Your task to perform on an android device: I like the grey colour of the furniture, and also, the ASARUM 3-seat sofa bed is completely fixed in my living room, but I want to do more research on the basis of price. Compare the prices of similar products in the IKEA app.
Image 0: 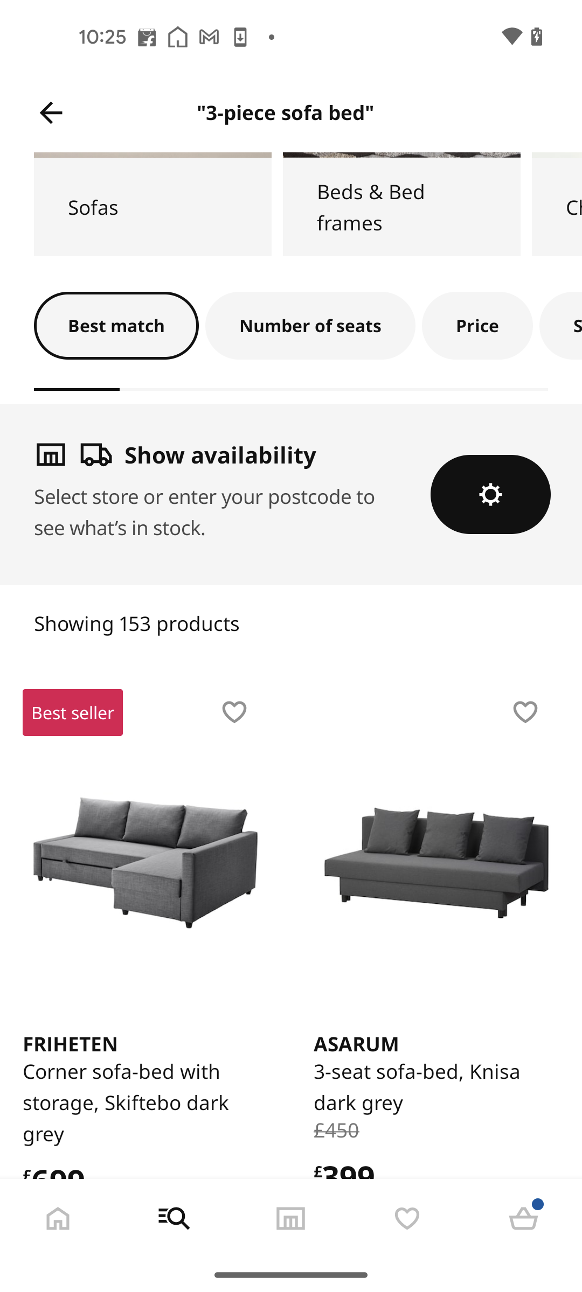
Click on the ASARUM 3 seat sofa bed
Step 0: click (436, 862)
Image 1: 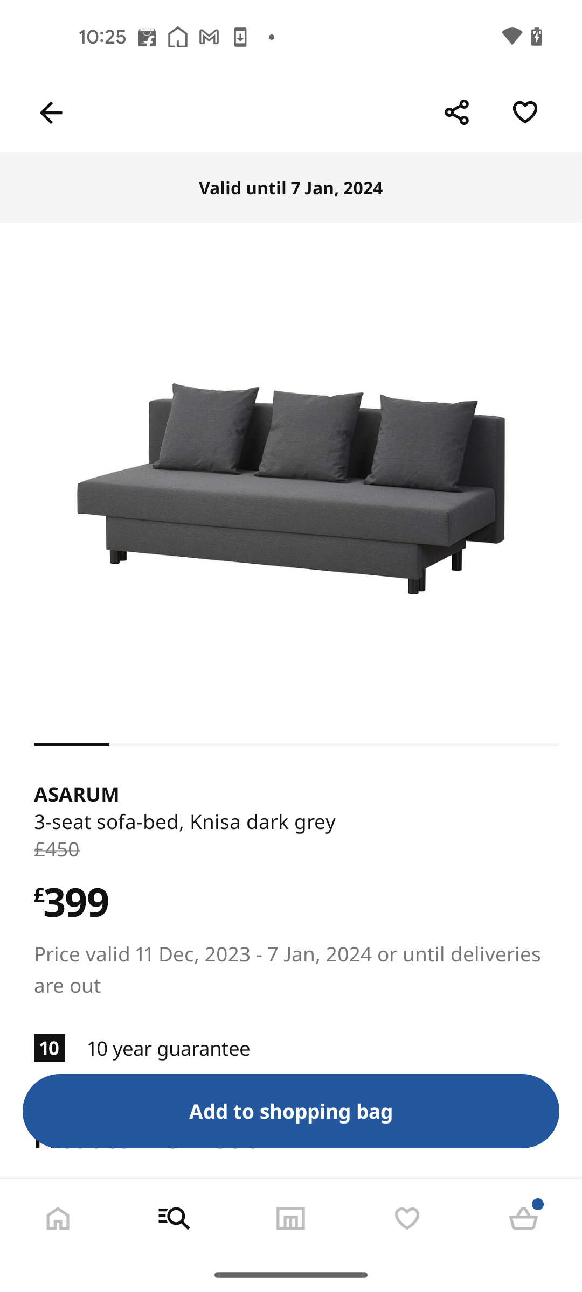
Swipe up for the similar products
Step 1: scroll down
Image 2: 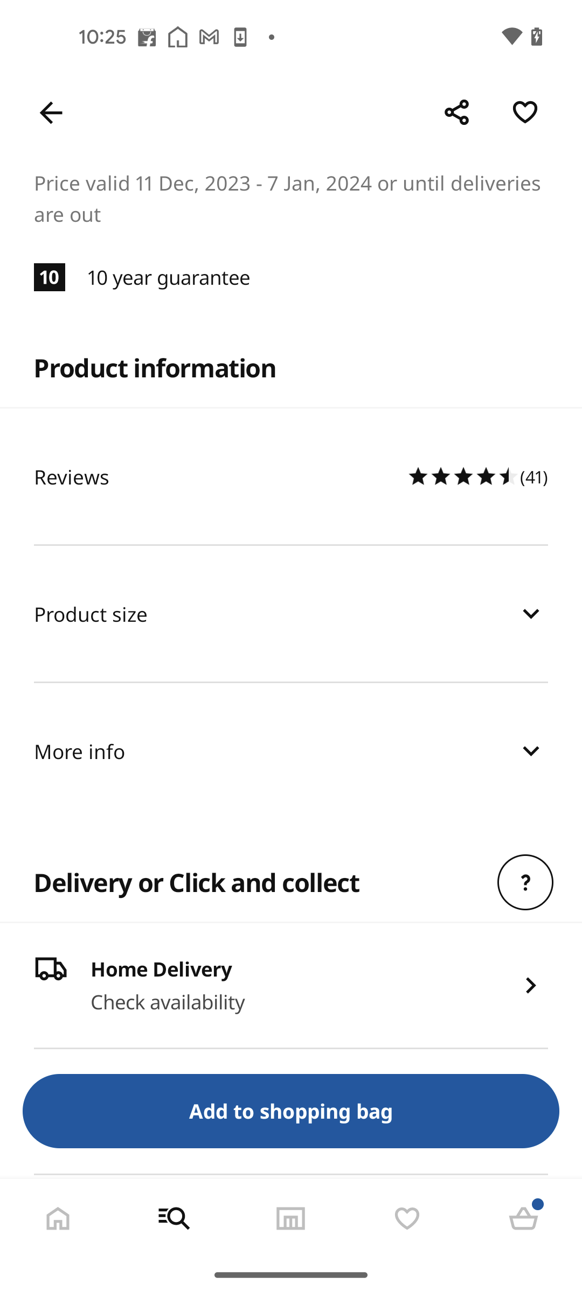
Swipe up for the similar products
Step 2: scroll down
Image 3: 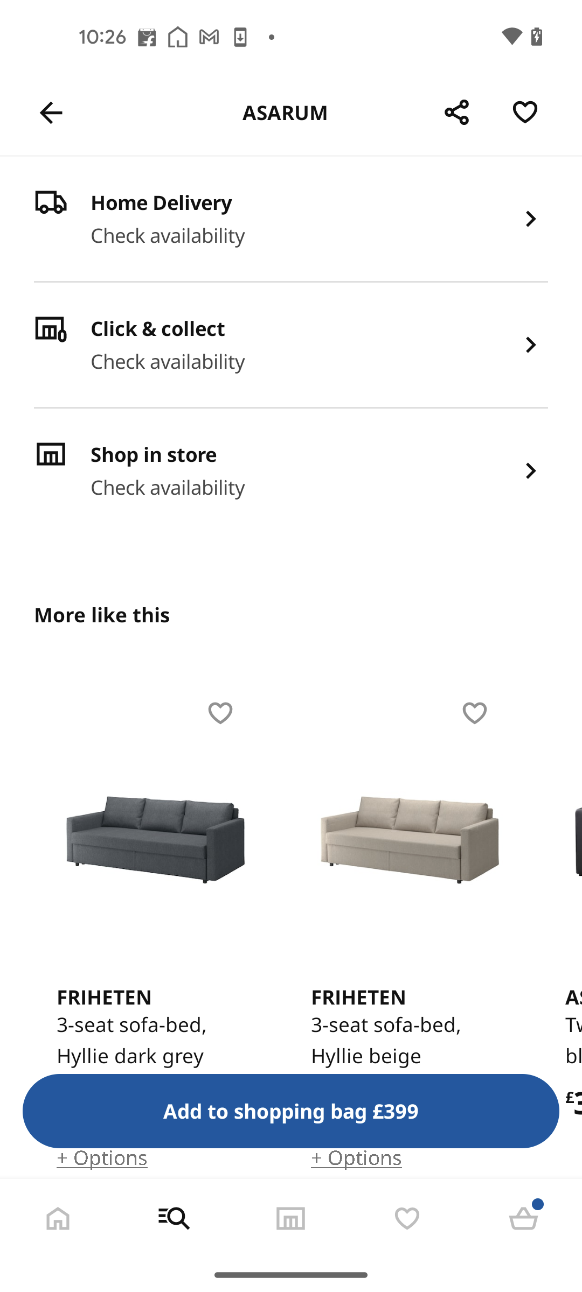
Swipe up for the similar products
Step 3: scroll down
Image 4: 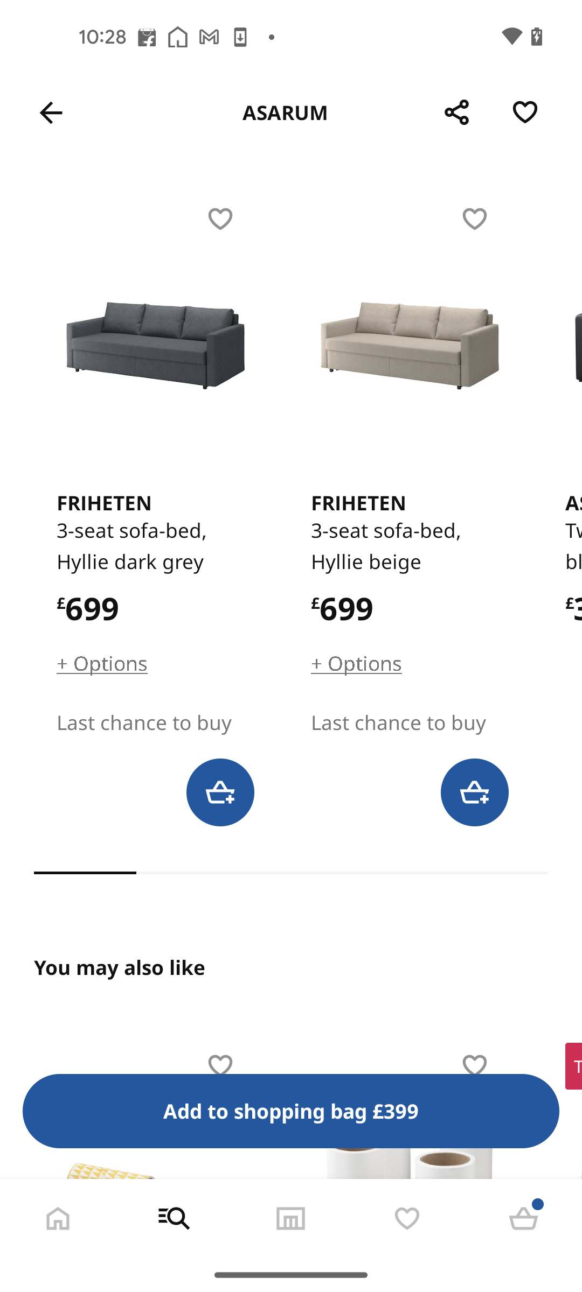
Swipe left the similar products for the price comparison
Step 4: scroll right
Image 5: 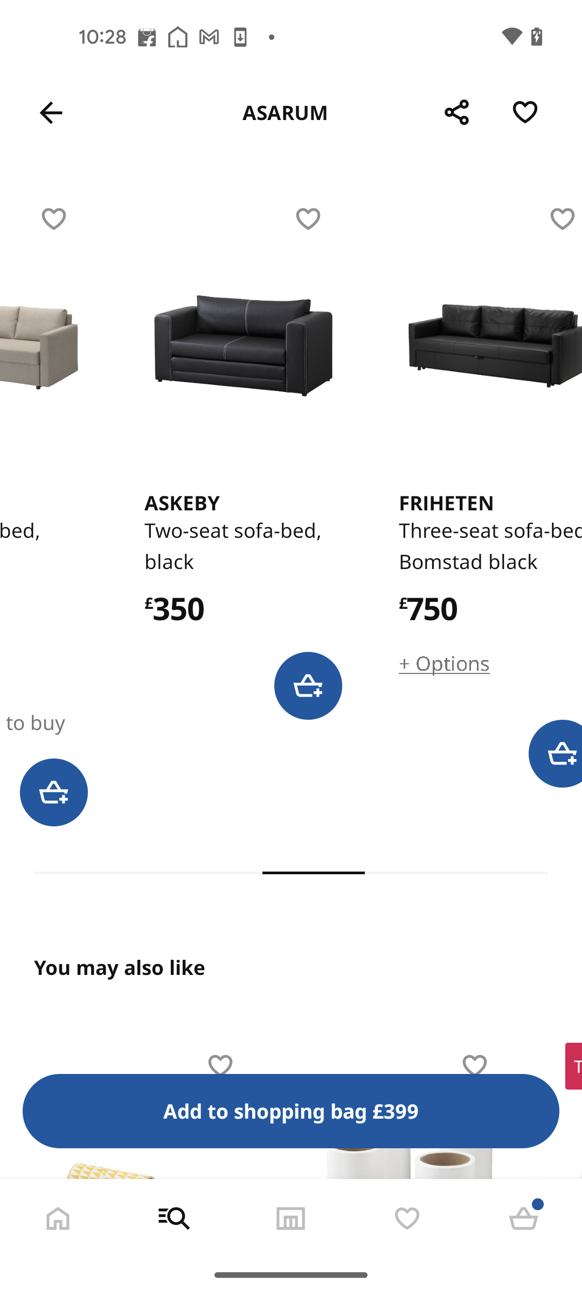
Swipe left the similar products for the price comparison
Step 5: scroll right